Your task to perform on an android device: Go to the ColorNote app & change the title name to My Books & add the text Mahabharata in the note body
Image 0: 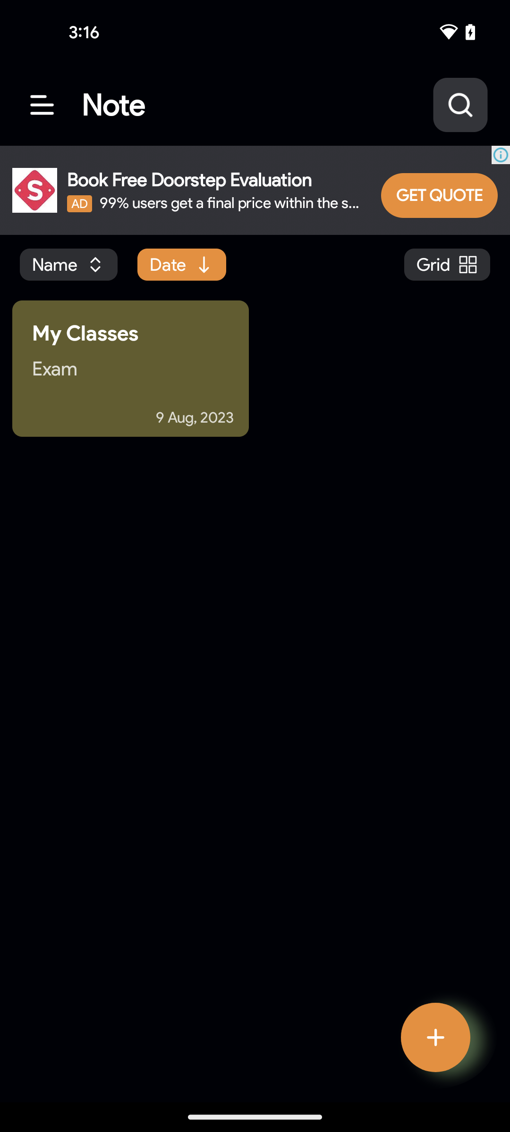
open the ColorNote app
Step 0: open app "ColorNote"
Image 1: 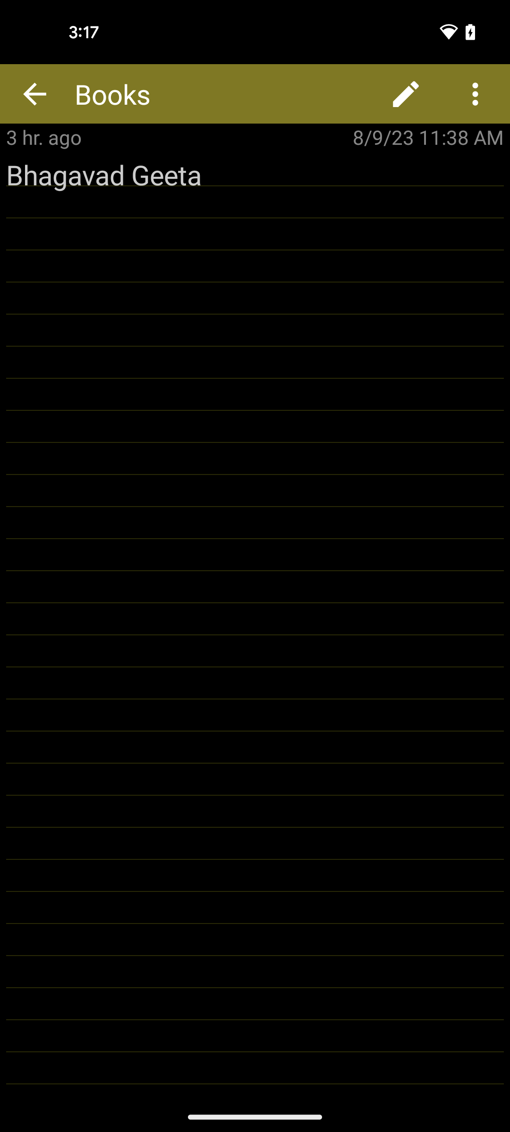
click on the edit icon at the top right side of the screen
Step 1: click (400, 88)
Image 2: 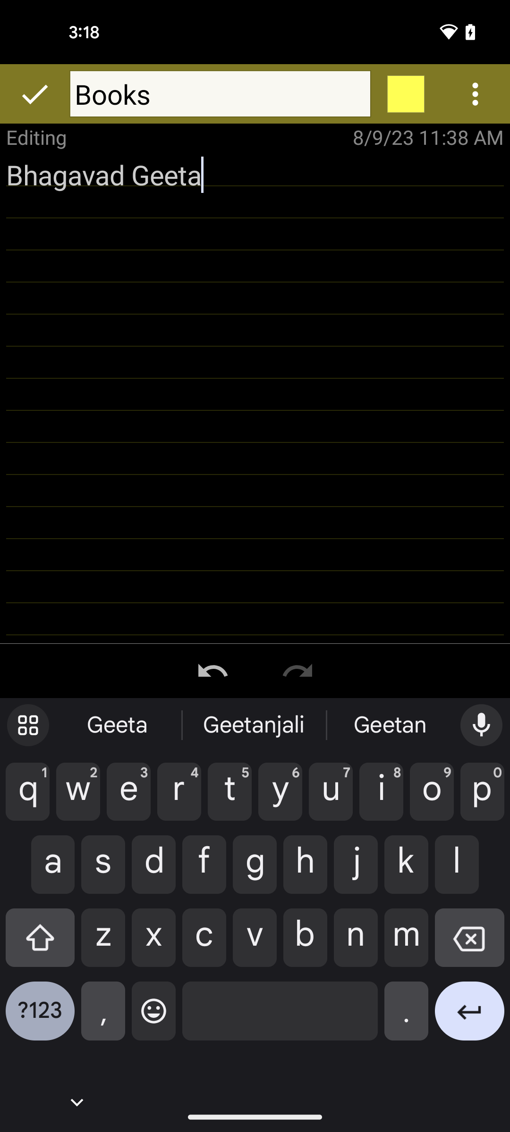
click on the title section
Step 2: click (220, 93)
Image 3: 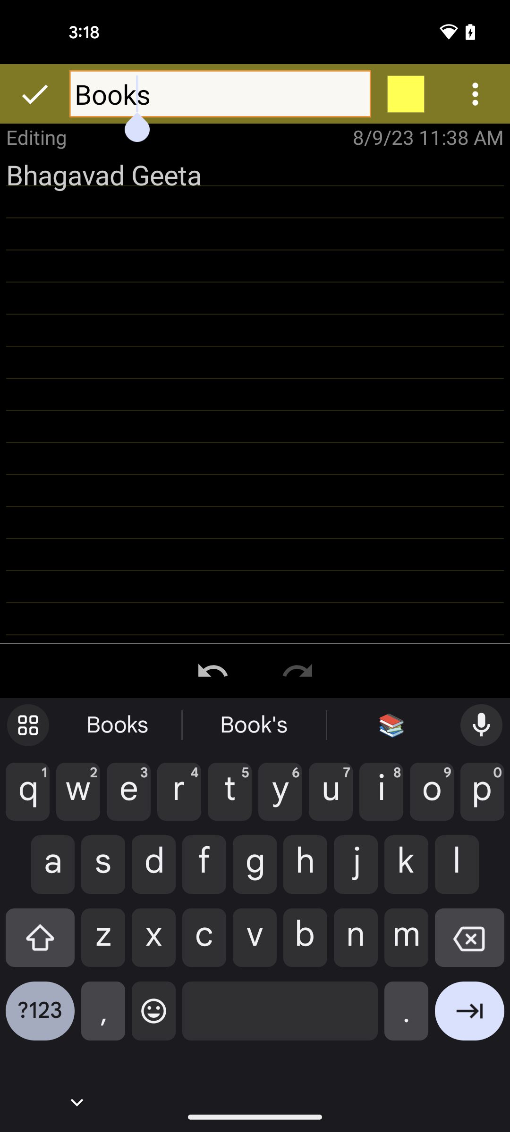
enter the title name My Books
Step 3: type "My Books"
Image 4: 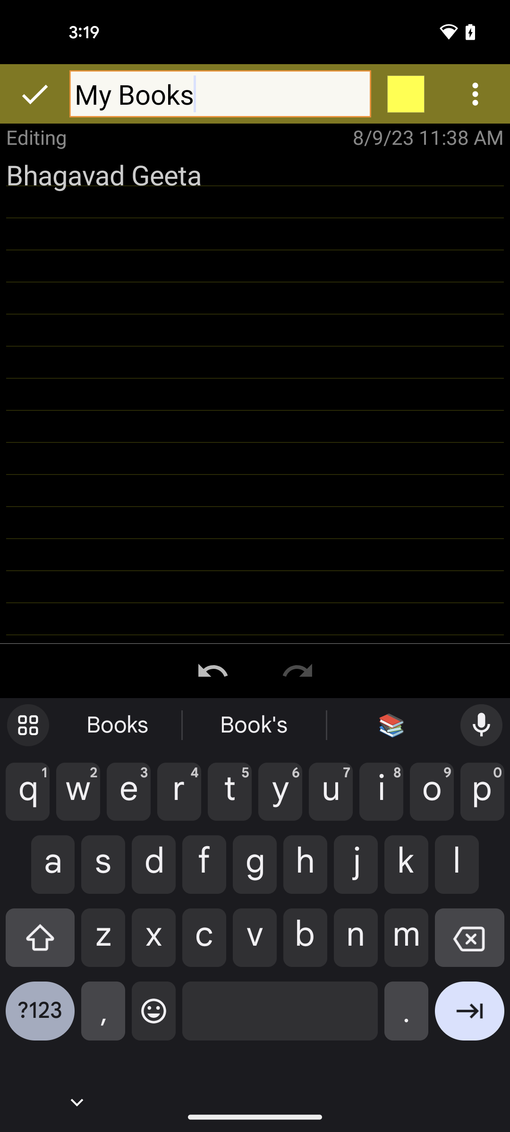
click on the note body section
Step 4: click (255, 397)
Image 5: 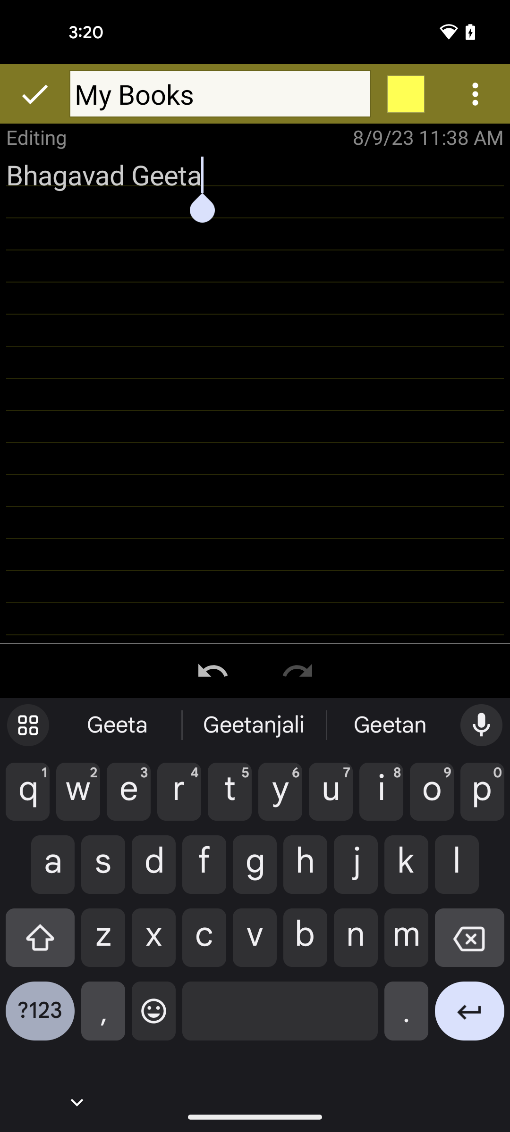
enter the text Mahabharata
Step 5: type "Mahabharata"
Image 6: 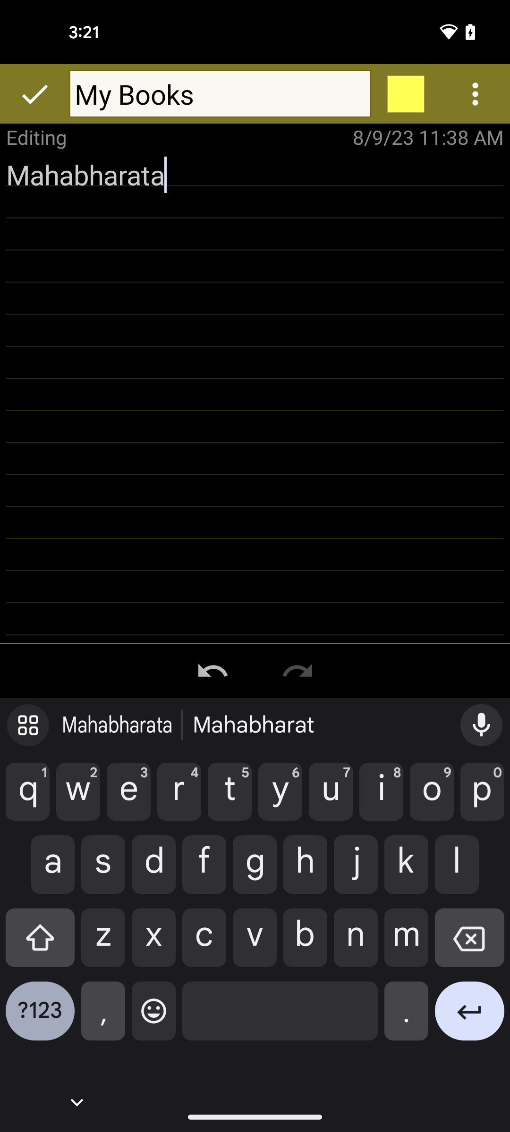
click on the tick icon at the top left corner of the screen
Step 6: click (33, 86)